Your task to perform on an android device: Track your learning progress .
Image 0: 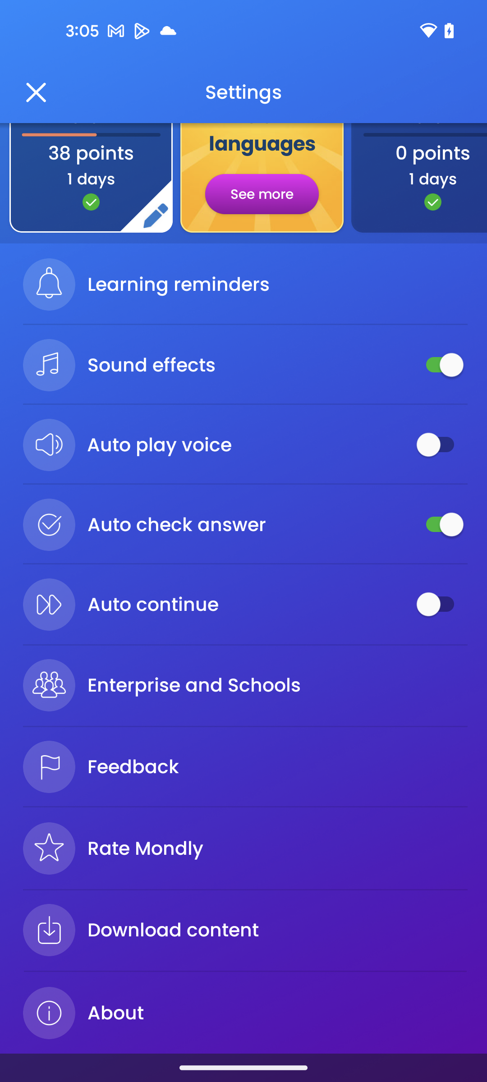
Get back to the pevious page of the Mondly Language App
Step 0: press back button
Image 1: 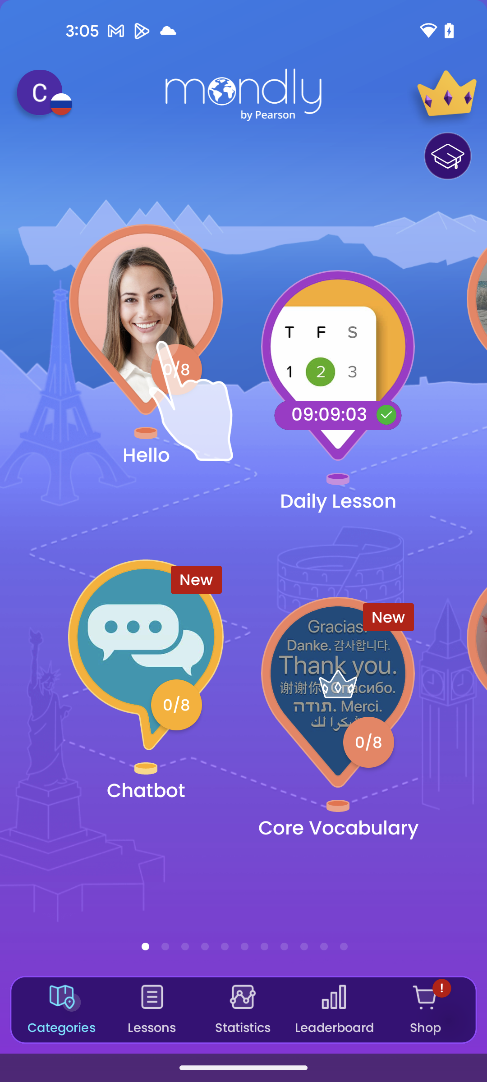
Go to the statistics tab
Step 1: click (242, 996)